Your task to perform on an android device: Find out the phone build number of my Google pixel 7 in the phone Settings.
Image 0: 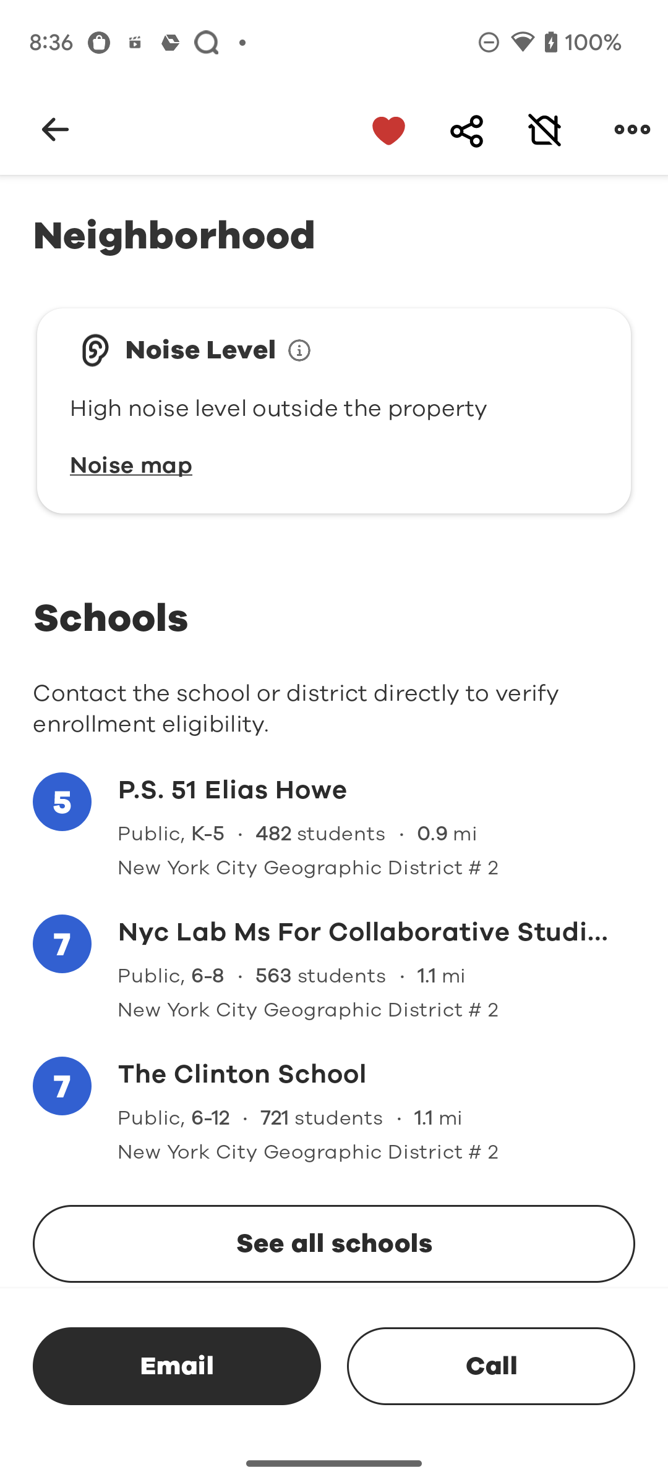
Open Phone Settings
Step 0: open app "Settings"
Image 1: 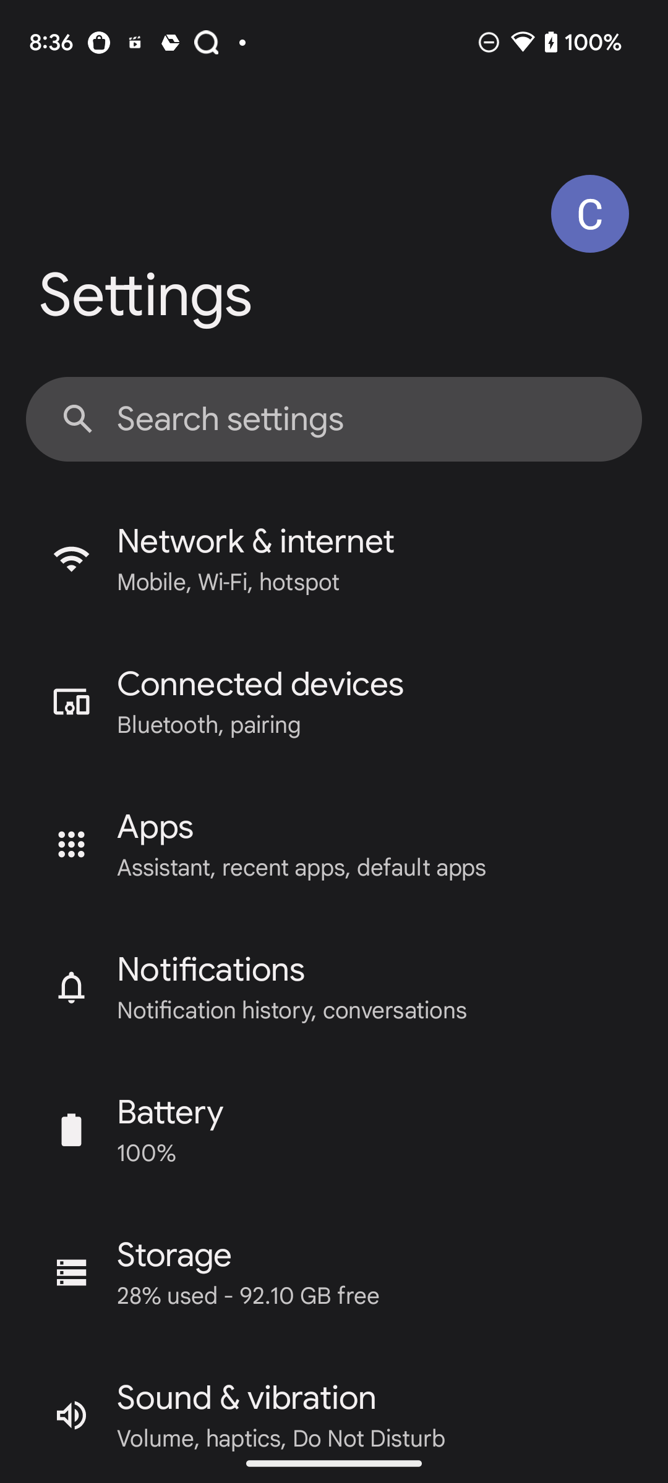
swipe up to see about About Phone
Step 1: scroll down
Image 2: 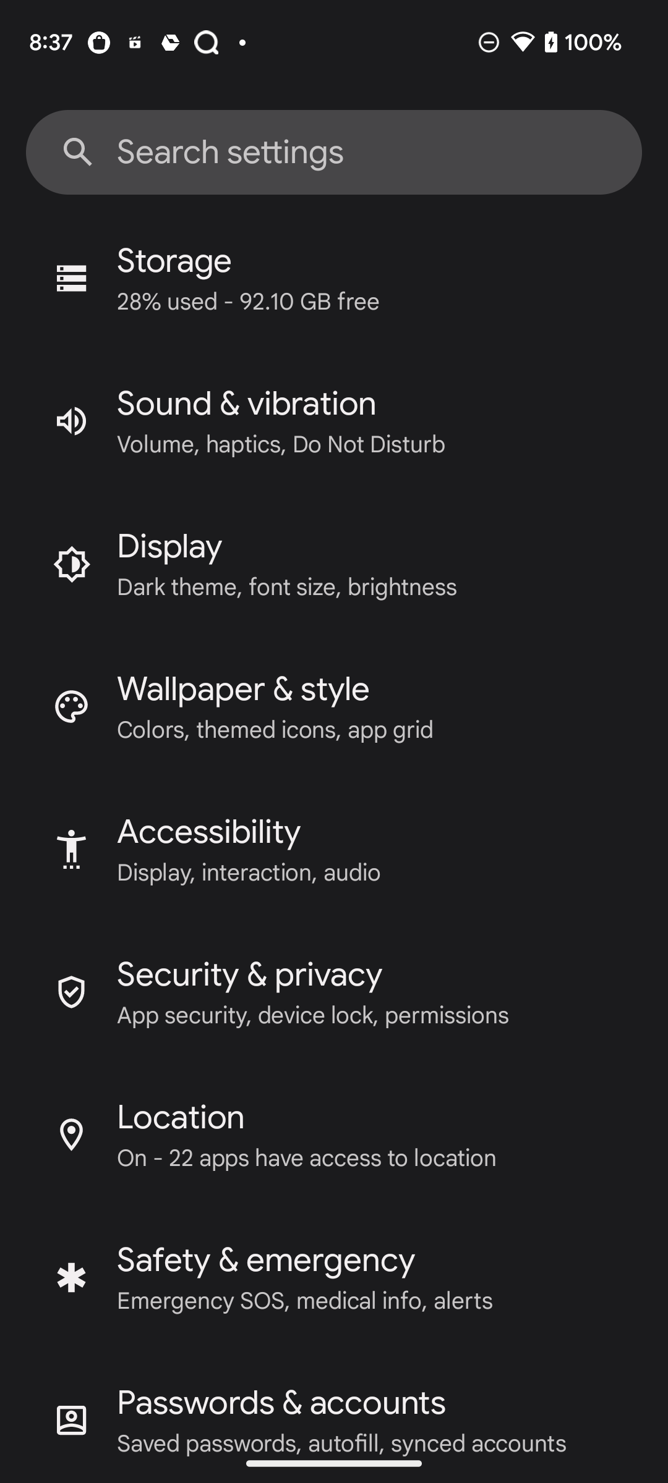
swipe up to see about About Phone
Step 2: scroll down
Image 4: 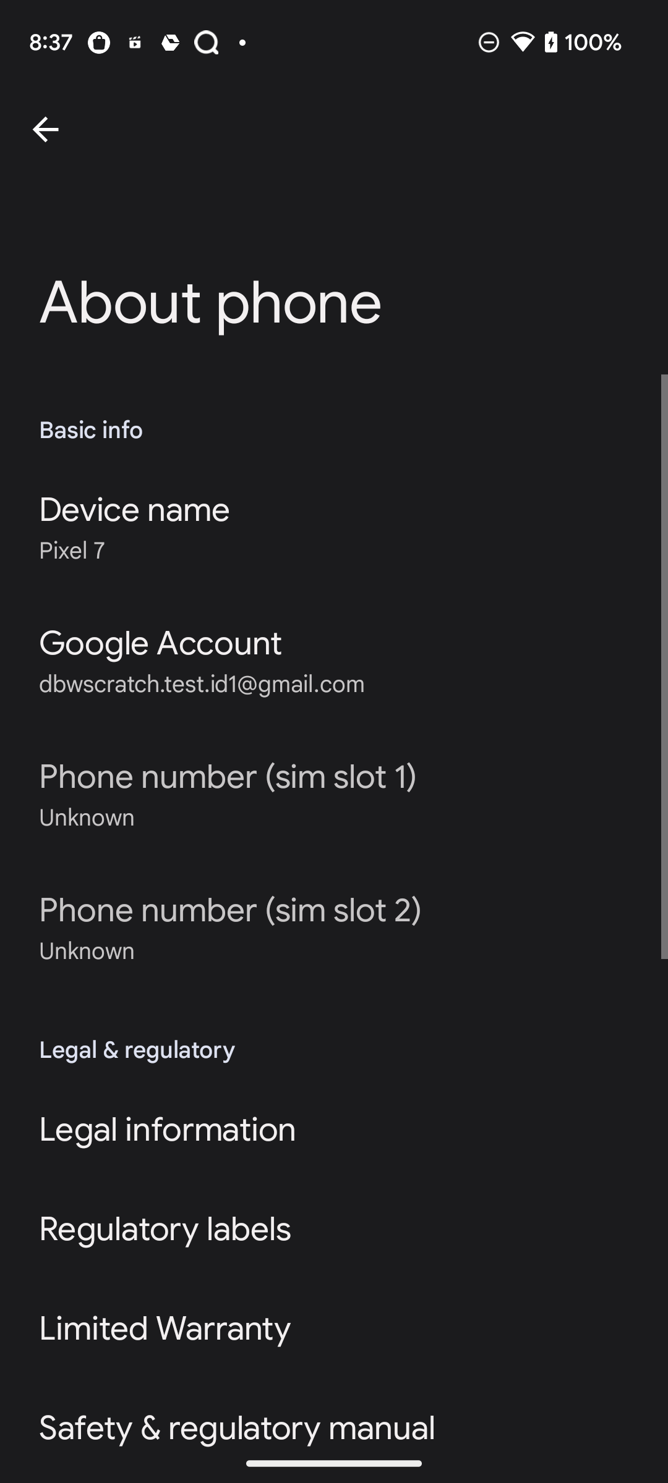
Swipe up to see phone Build number
Step 4: scroll down
Image 5: 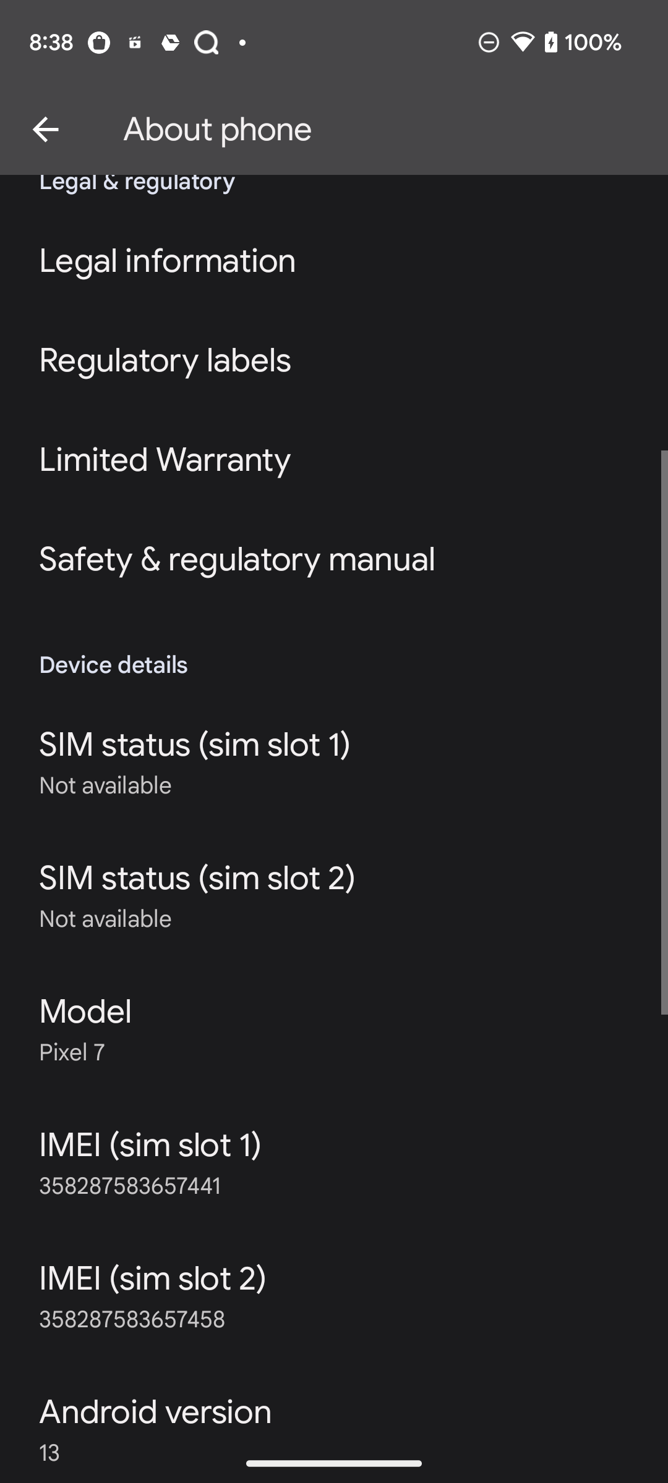
Swipe up to see phone Build number
Step 5: scroll down
Image 6: 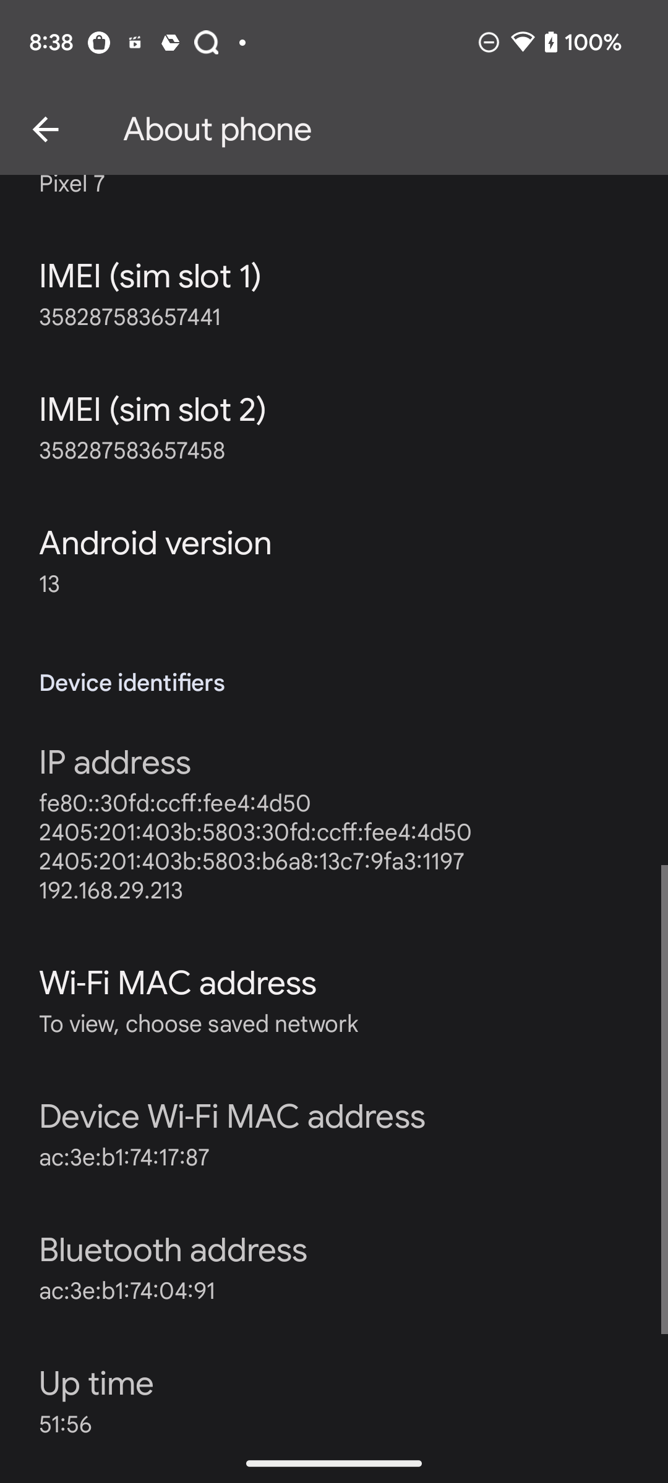
Swipe up to see phone Build number
Step 6: scroll down